Your task to perform on an android device: Print a document   Goal   :   I want to print out the New Project Document
Image 0: 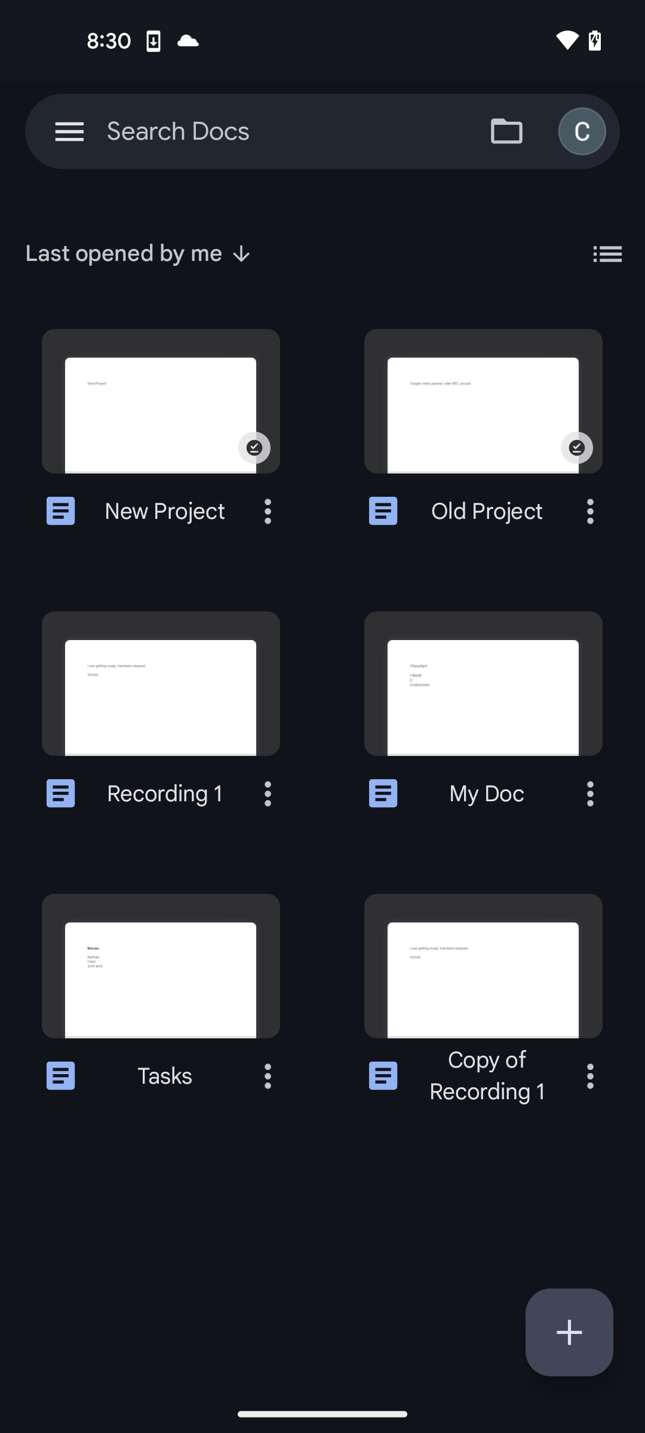
click on three dots icon of New Project Document
Step 0: click (268, 511)
Image 1: 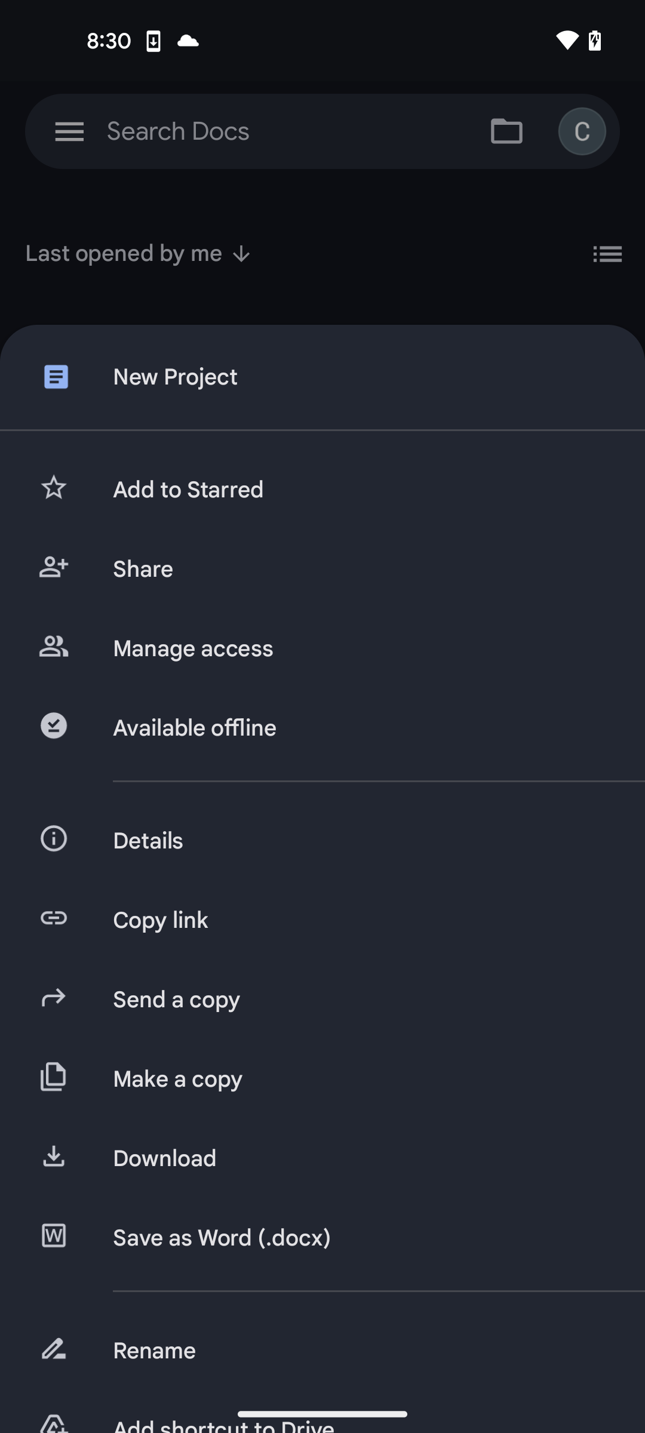
scroll down
Step 1: scroll down
Image 2: 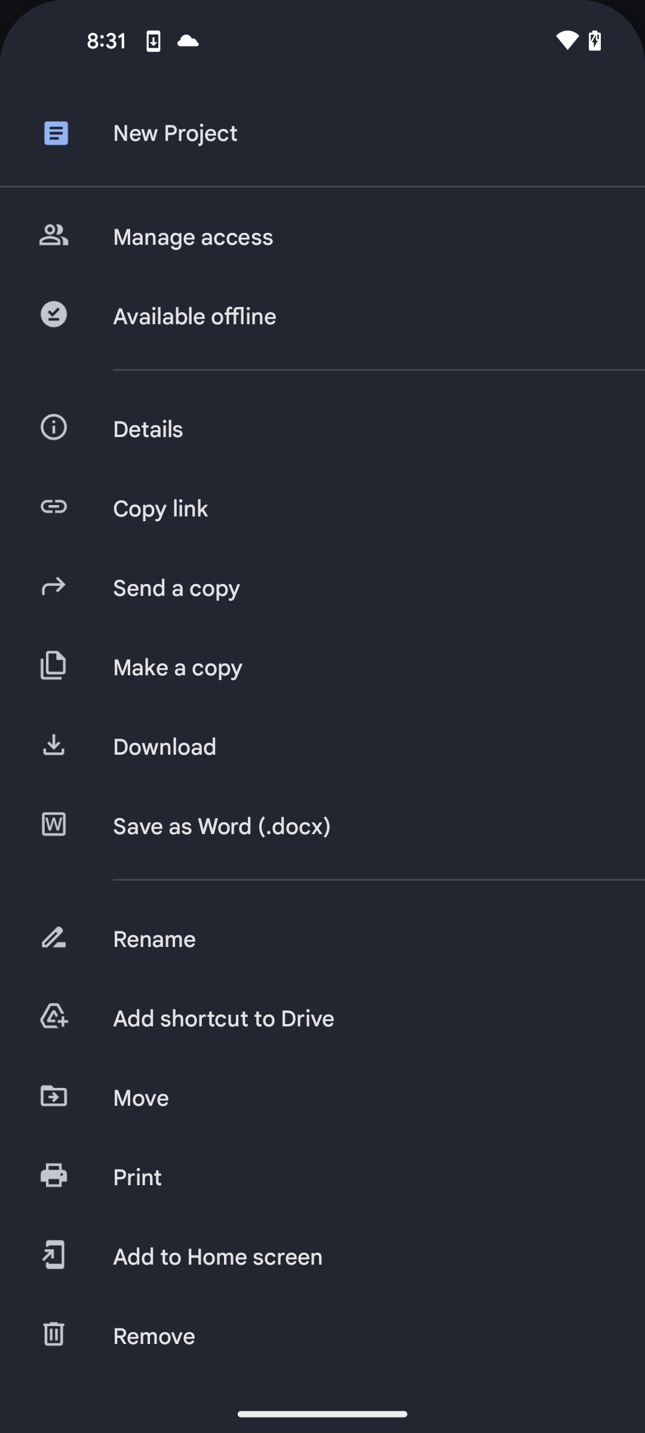
click on Print
Step 2: click (360, 1177)